Your task to perform on an android device: I forgot to add my contact number in the application. Edit the document in the OfficeSuite app.
Image 0: 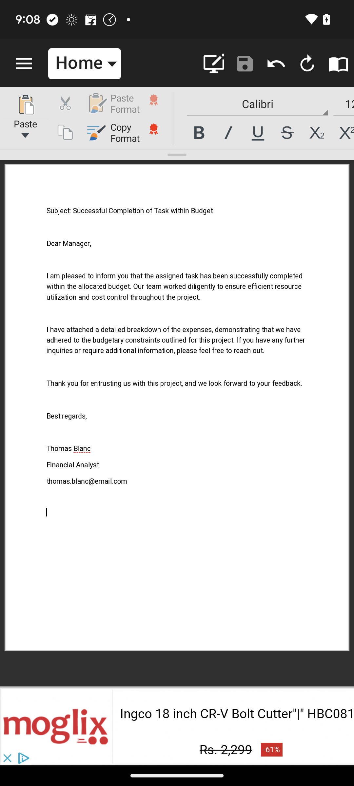
Tap under the email id add the contact number that is 01 21 10 21 10.
Step 0: click (177, 423)
Image 1: 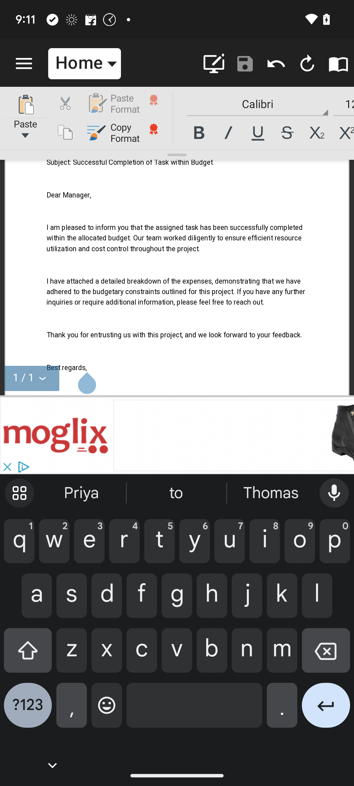
Tap under the email id add the contact number that is 01 21 10 21 10.
Step 1: wait
Image 2: 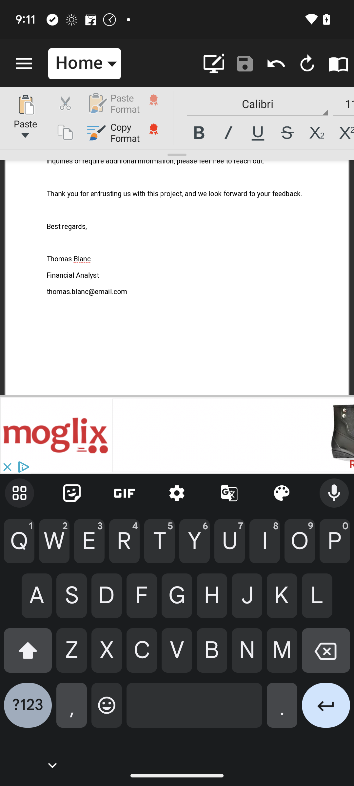
Now enter the number.
Step 2: wait